Your task to perform on an android device: I want to add some dot pattern in my drawings in some black and white finishing
Image 1: 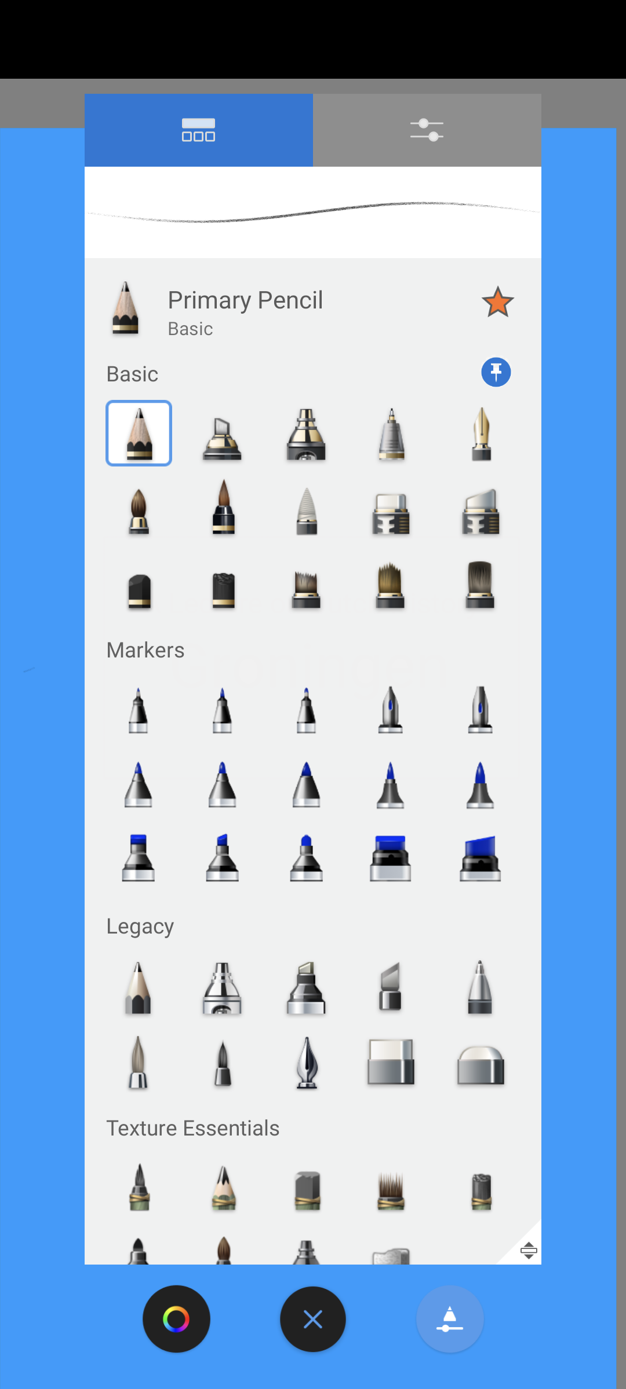
Scroll up to view the patterns
Step 1: scroll down
Image 2: 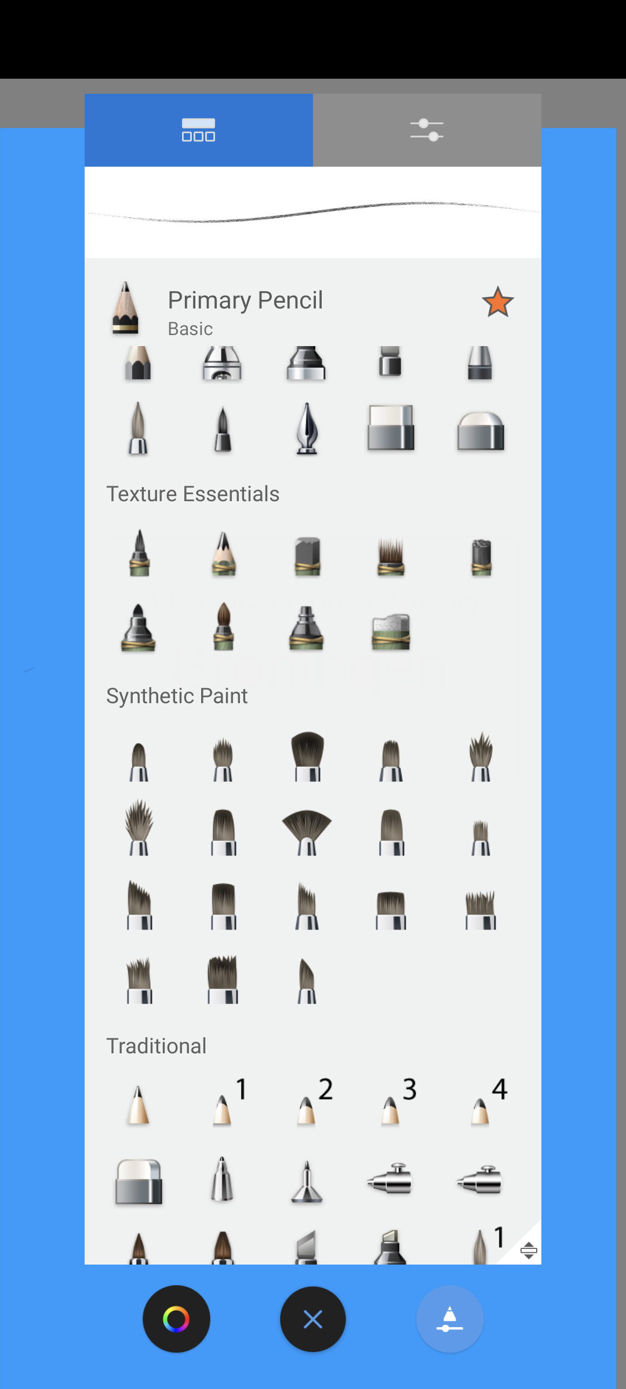
Scroll up to view the patterns
Step 2: scroll down
Image 3: 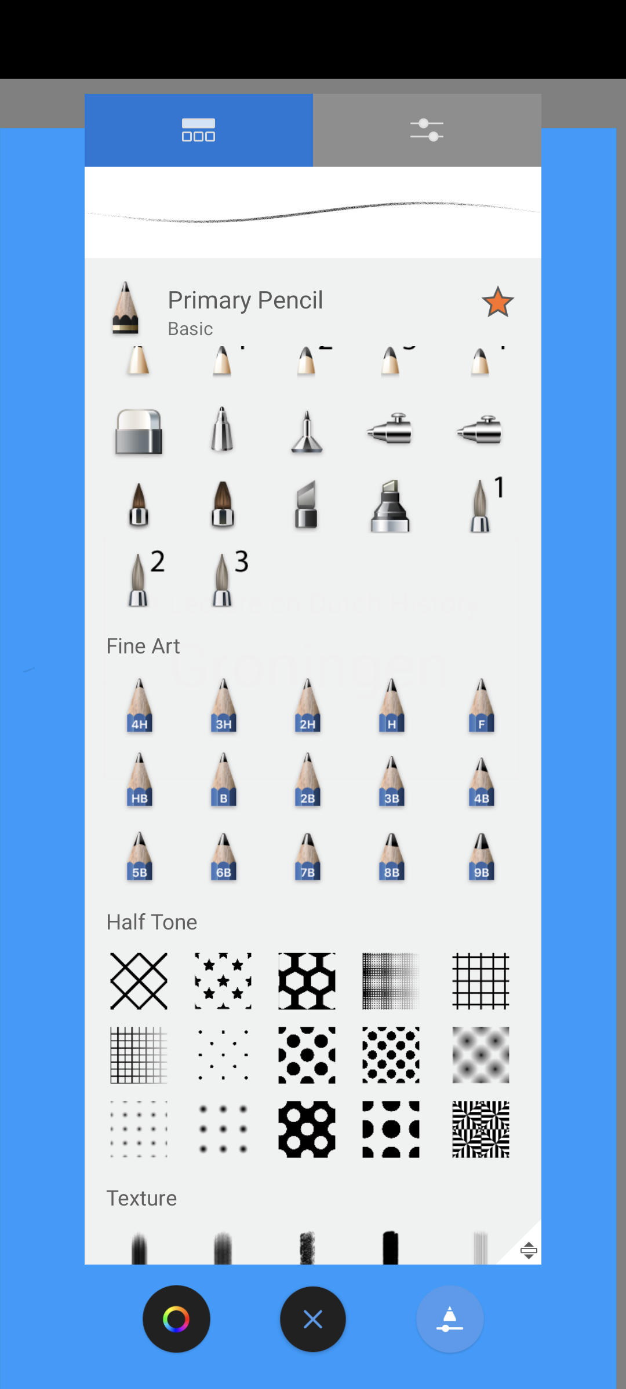
Click on the dot patterns
Step 3: click (399, 1046)
Image 6: 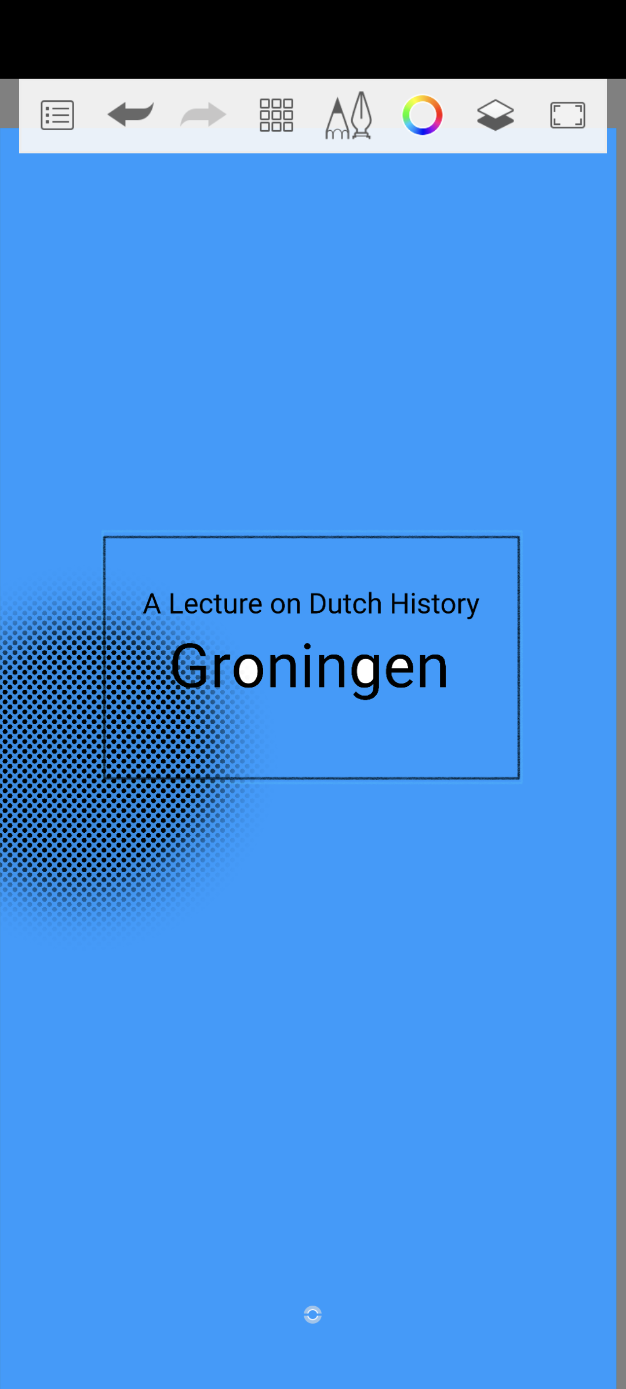
Click on the background 
Step 6: click (125, 521)
Image 8: 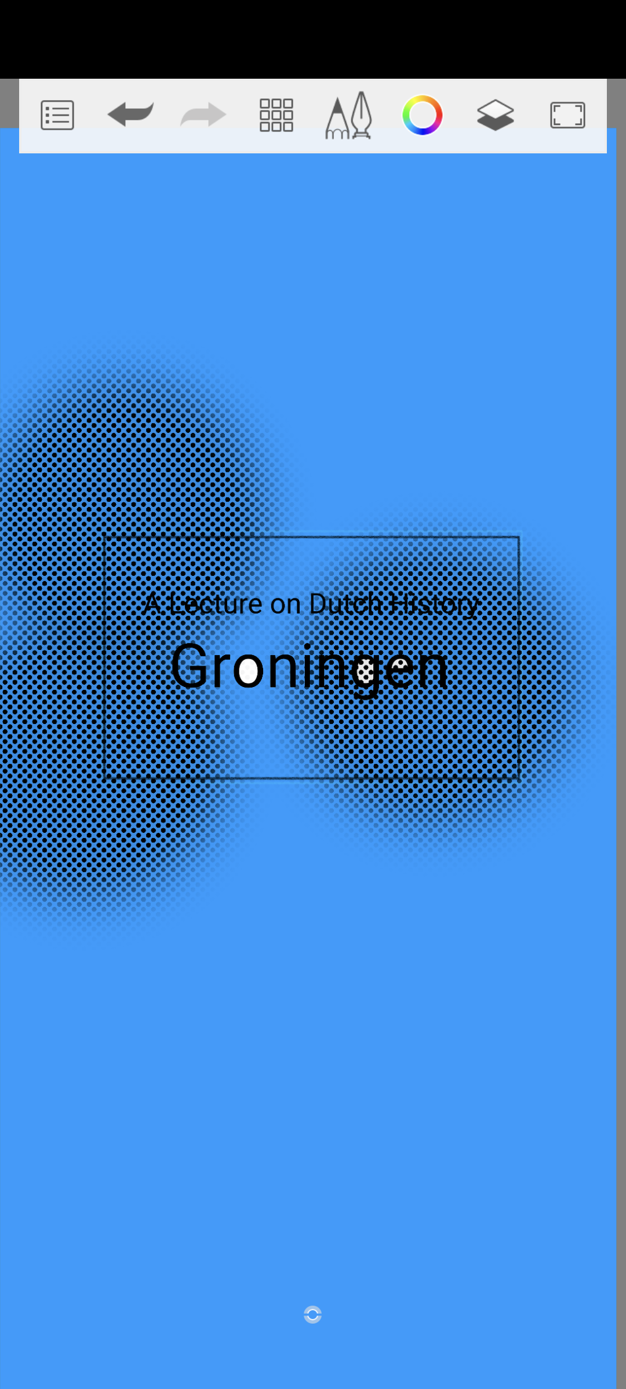
Click on the background 
Step 8: click (425, 504)
Image 9: 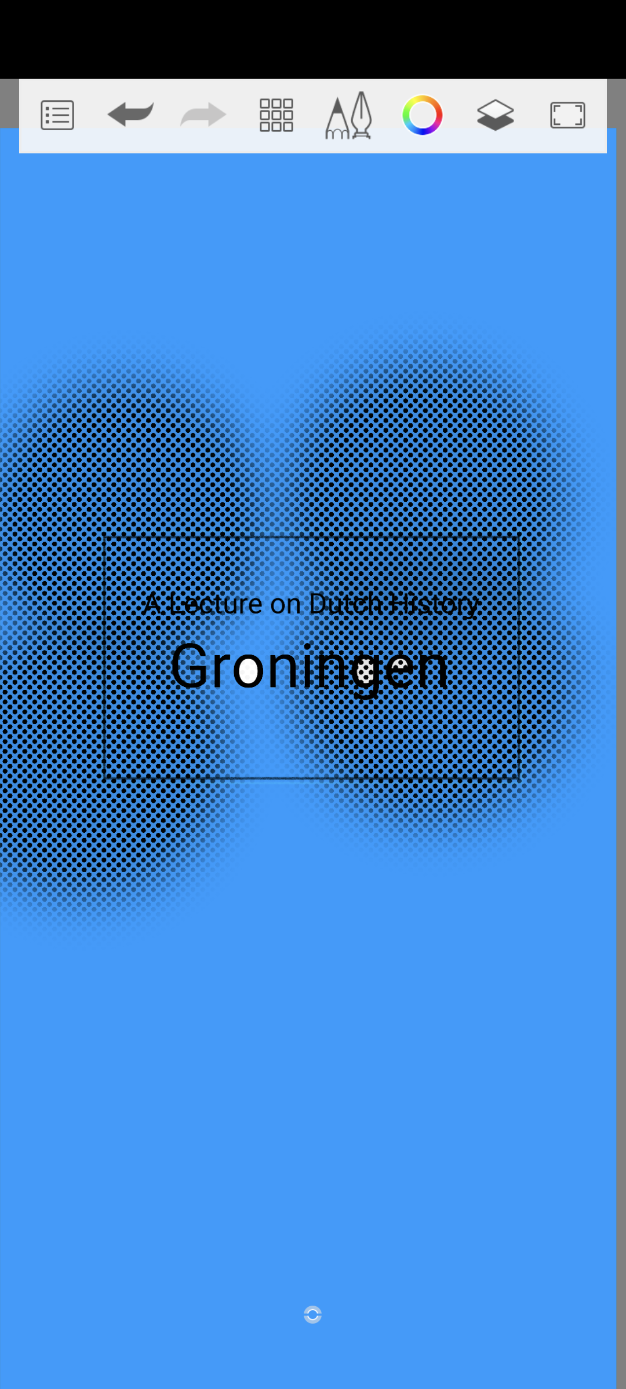
Click on the background 
Step 9: click (267, 699)